Your task to perform on an android device: I found an interesting option in this app, which is See what your friends are doing. I decided to use this option and find my buddy cycling club named Ulmer Radler, so search for my workout buddy club Ulmer Radler in the Strava app.
Image 0: 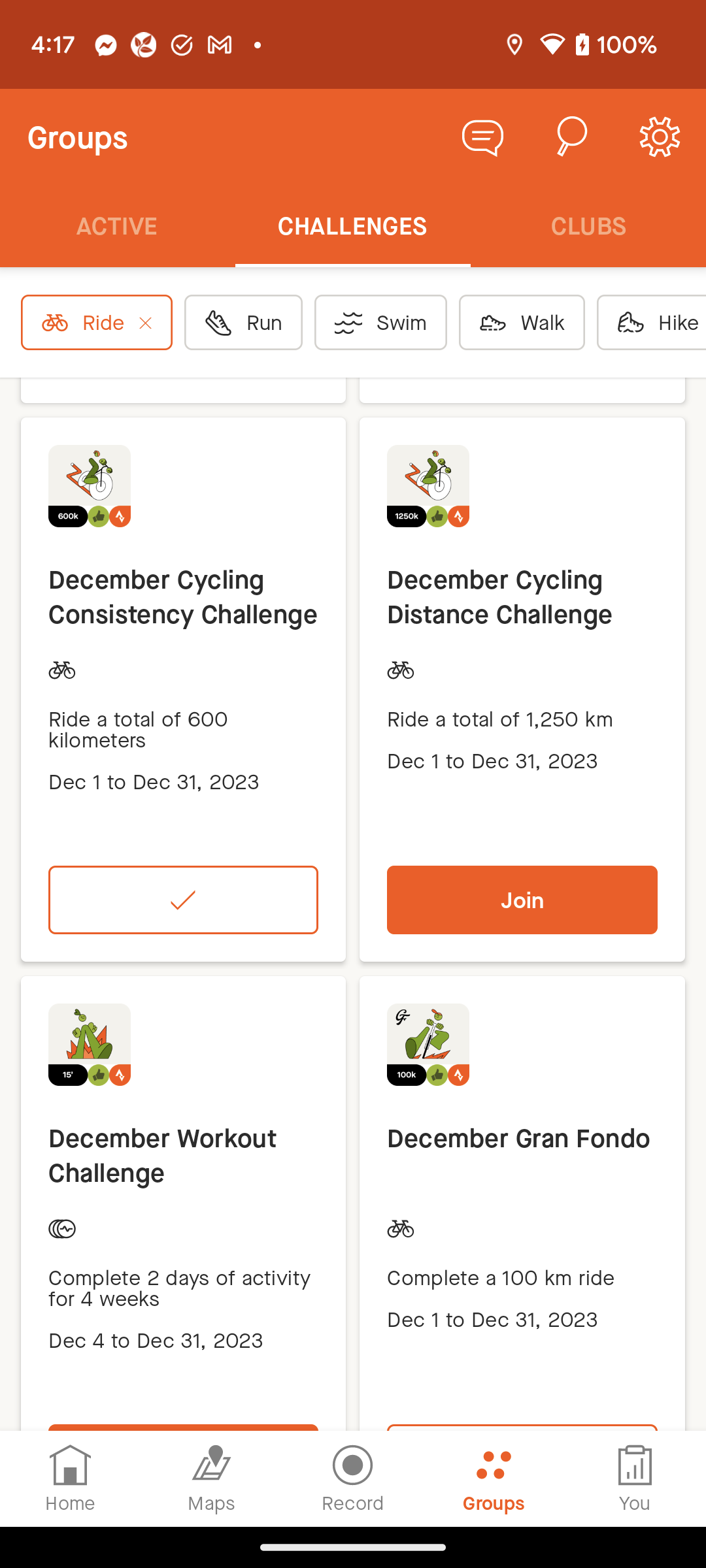
Click on the Home tab at the bottom left corner of the screen to view the See what your friends are doing option.
Step 0: click (71, 1478)
Image 1: 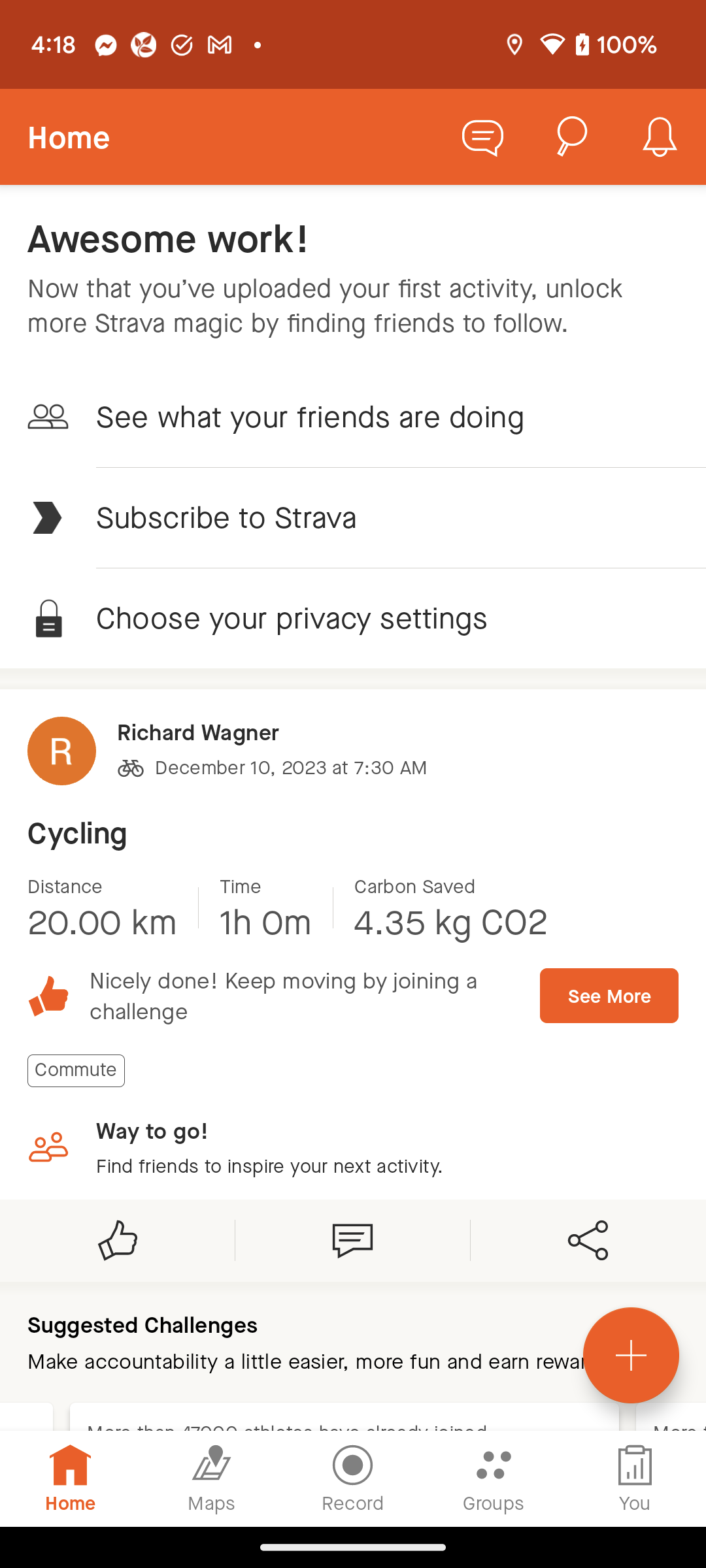
Click on the See what your friends are doing option to search for my buddy's club.
Step 1: click (387, 416)
Image 2: 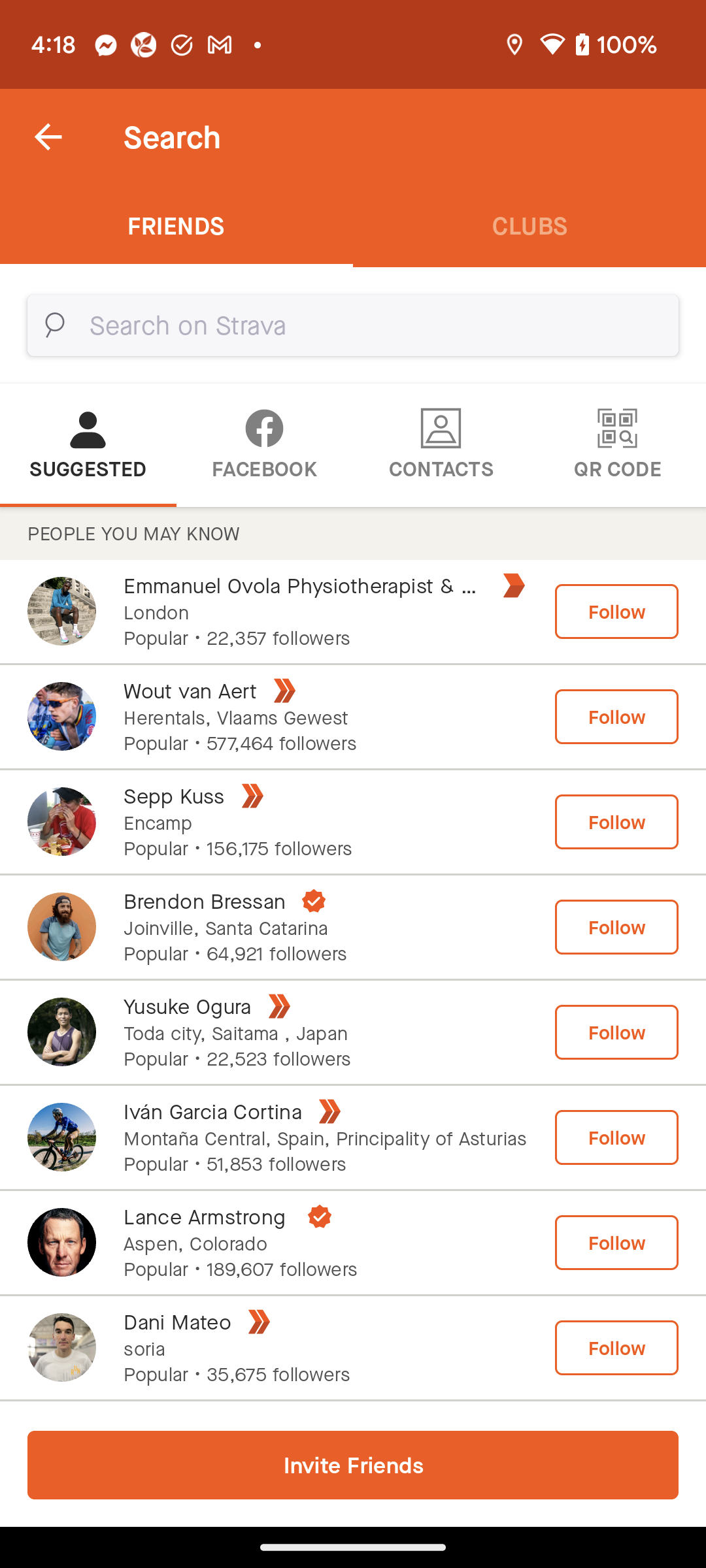
Click on the Clubs tab to search for my buddy's club.
Step 2: click (529, 225)
Image 3: 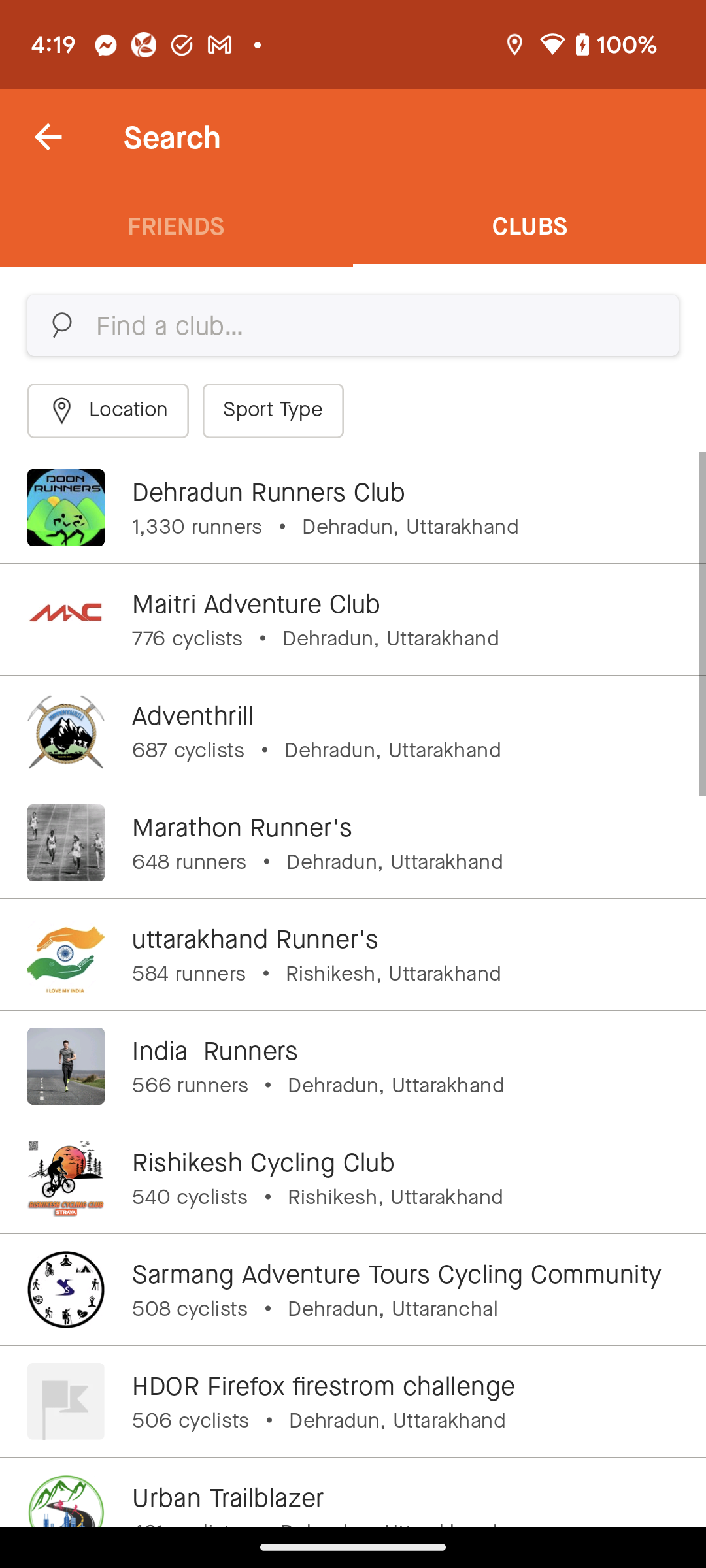
Click on the search bar to search for the club.
Step 3: click (349, 325)
Image 4: 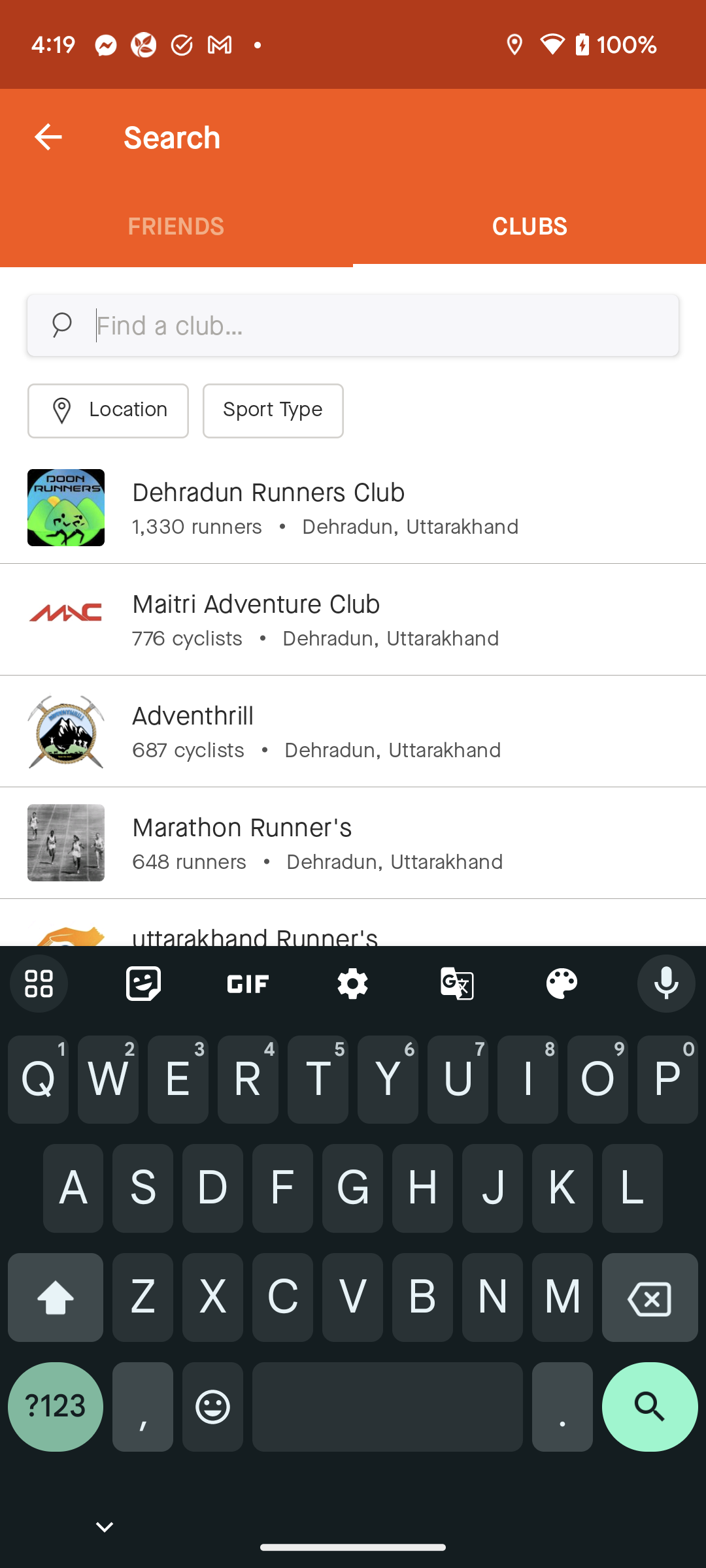
Type Ulmer Radler in the search bar to search for my buddy's club.
Step 4: type "Ulmer Radler"
Image 5: 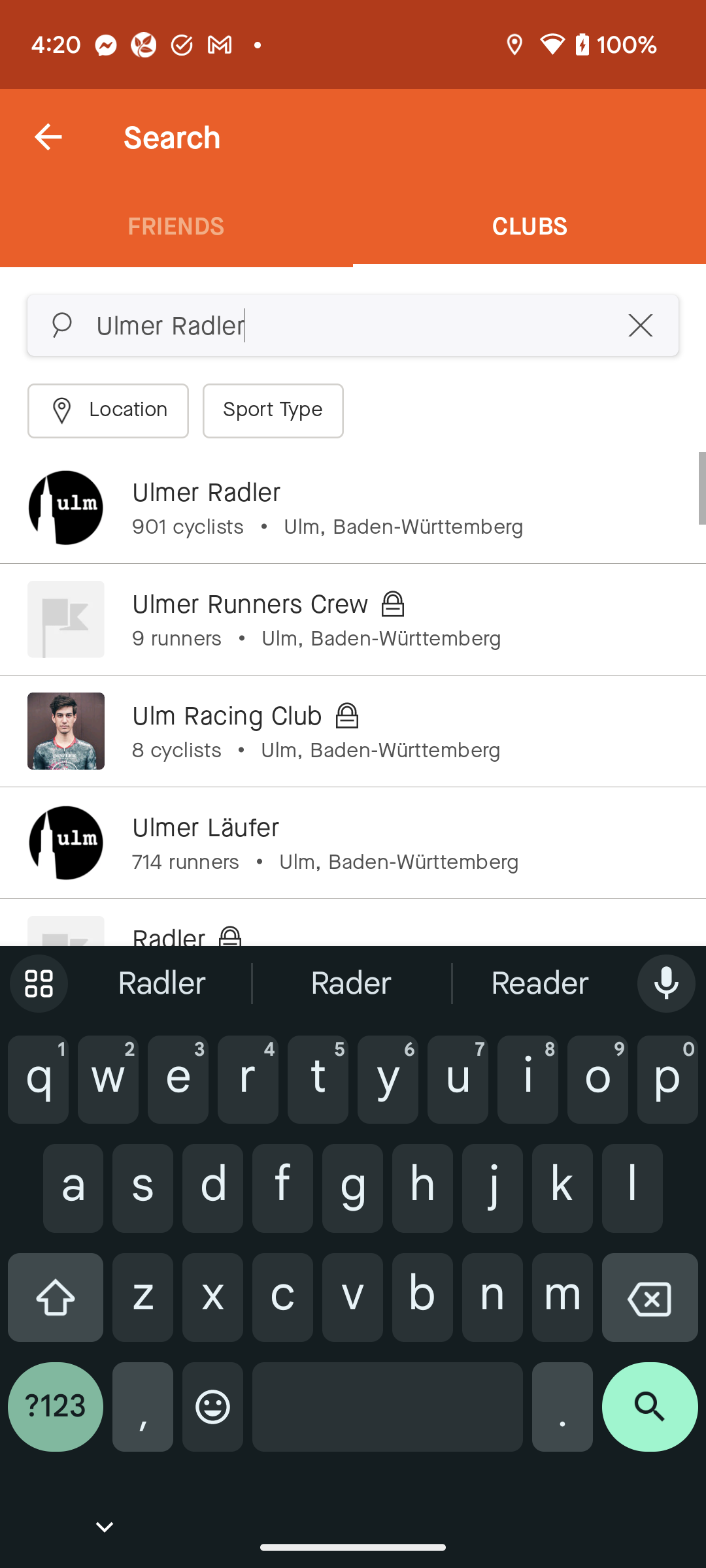
Click on the first suggested club Ulmer Radler to view my buddy's club.
Step 5: click (328, 507)